Your task to perform on an android device: I want to know the historical INR to BRL exchange rates for the last five years using the Currency app.
Image 0: 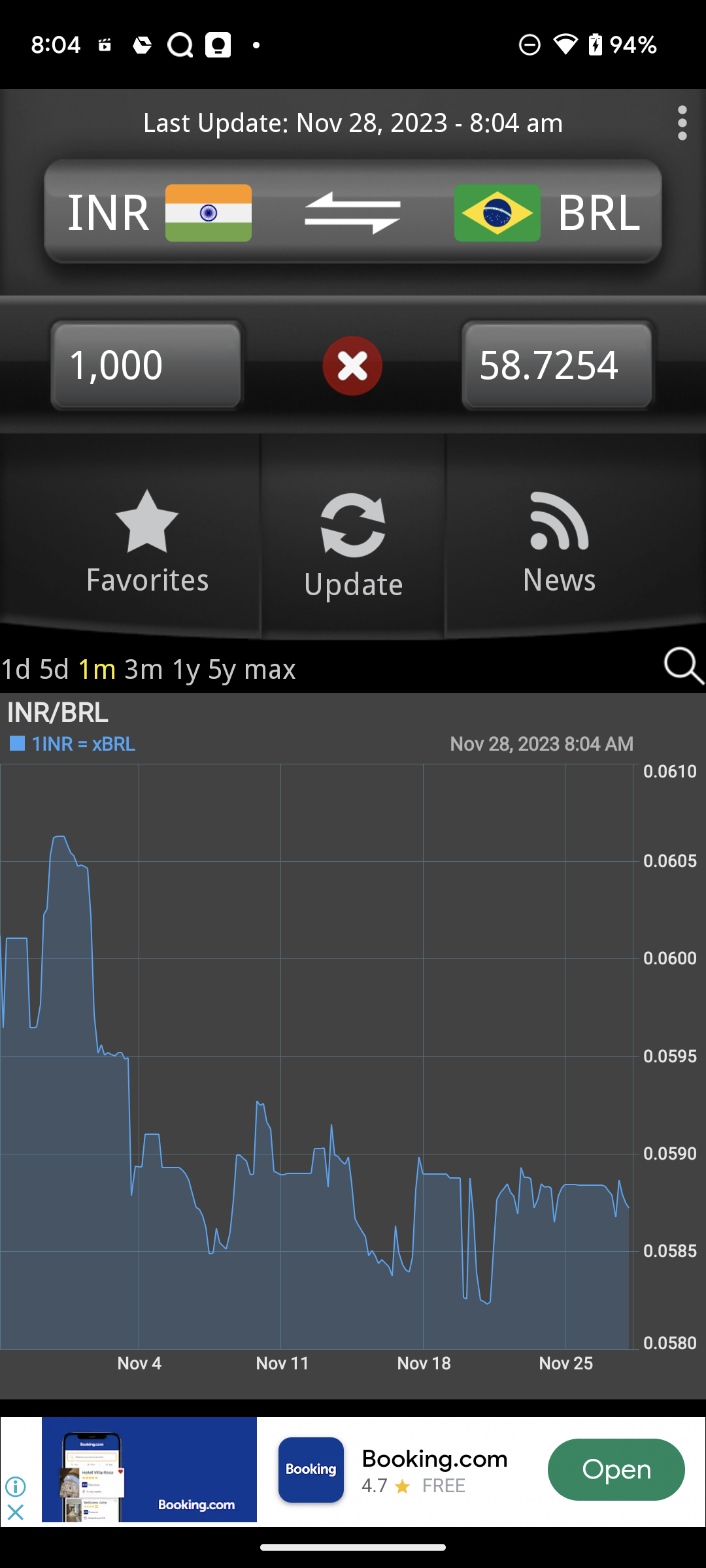
Click on the Timeframe written above the top right corner the chart
Step 0: click (148, 669)
Image 1: 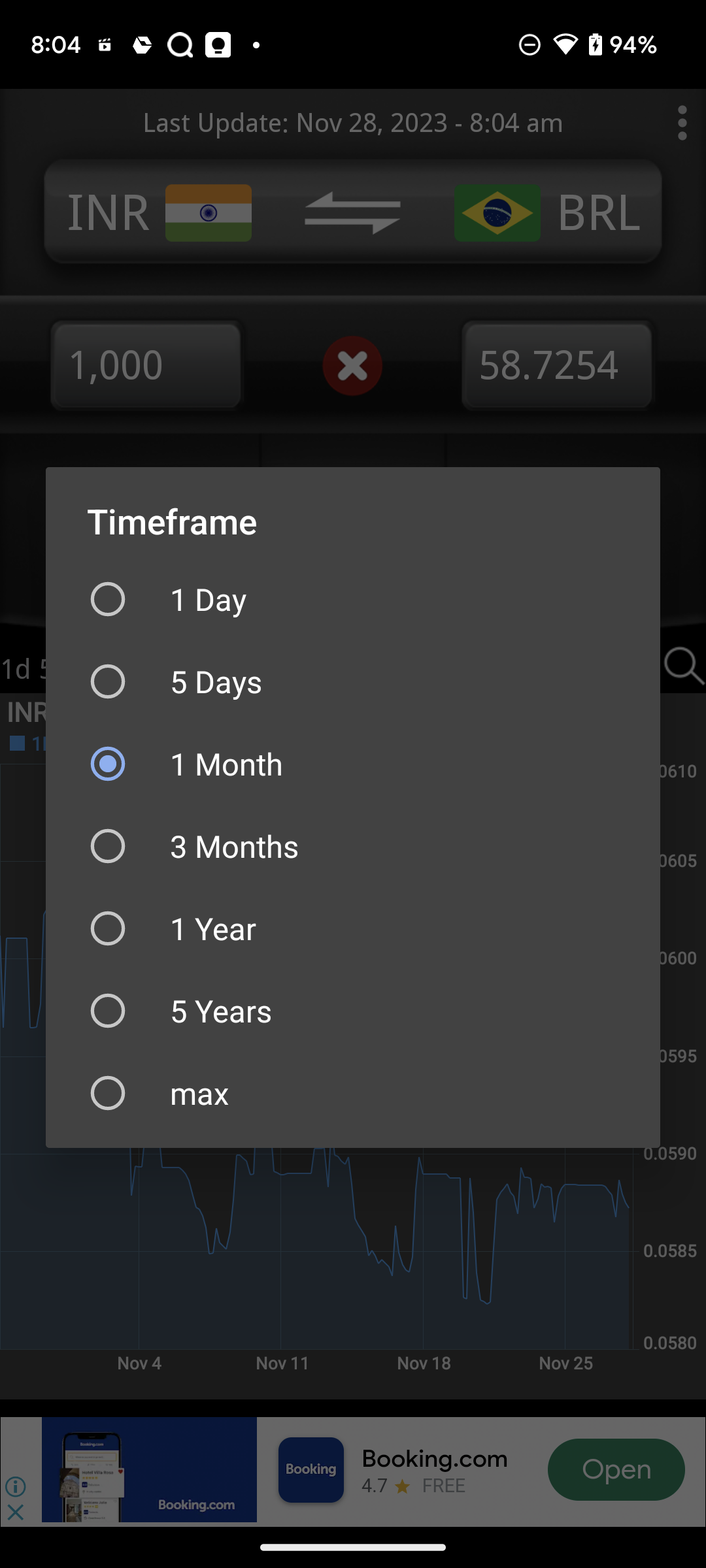
Select Timeframe as 5 Years
Step 1: click (353, 1011)
Image 2: 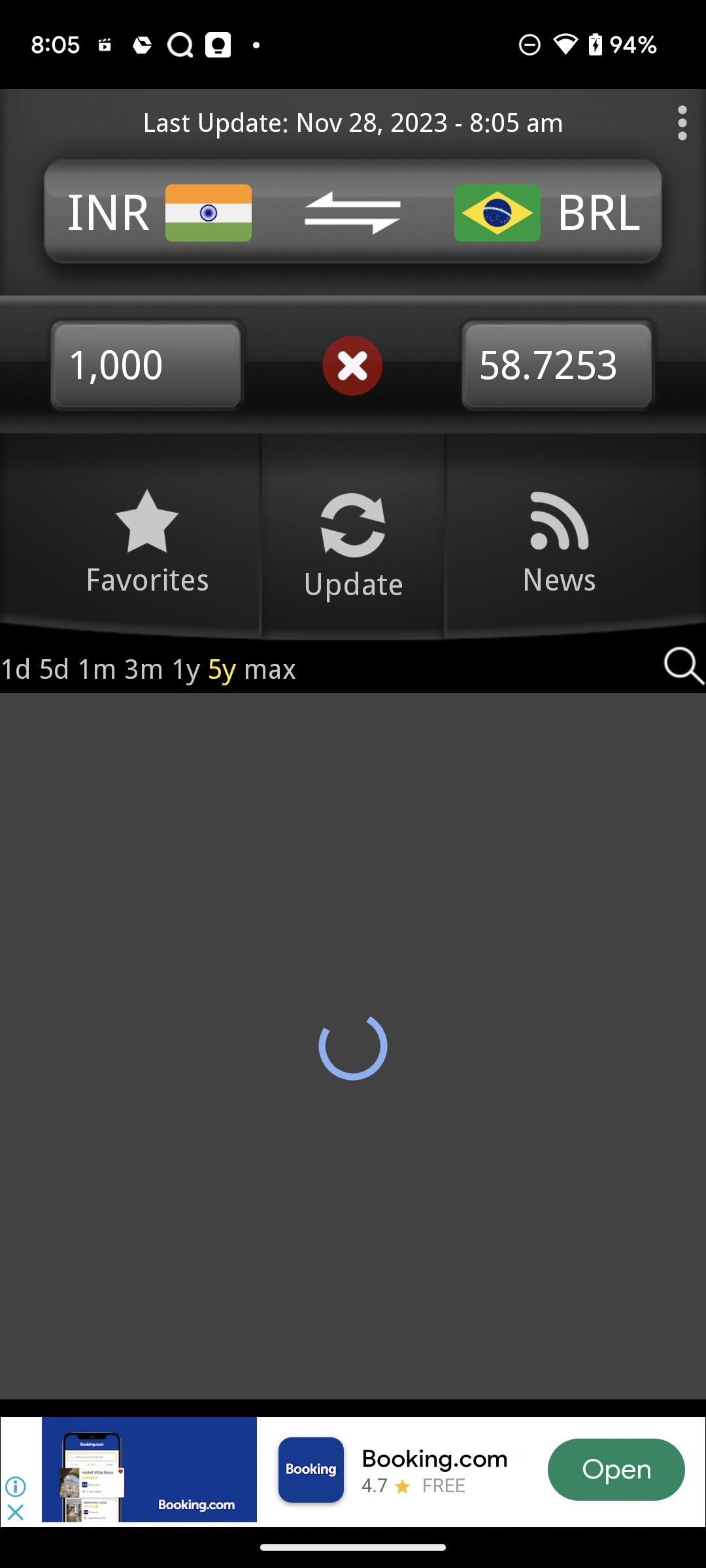
Select Timeframe as 5 Years
Step 2: wait